Your task to perform on an android device: I'm going for a morning walk and I'd like to start tracking my activities.
Image 0: 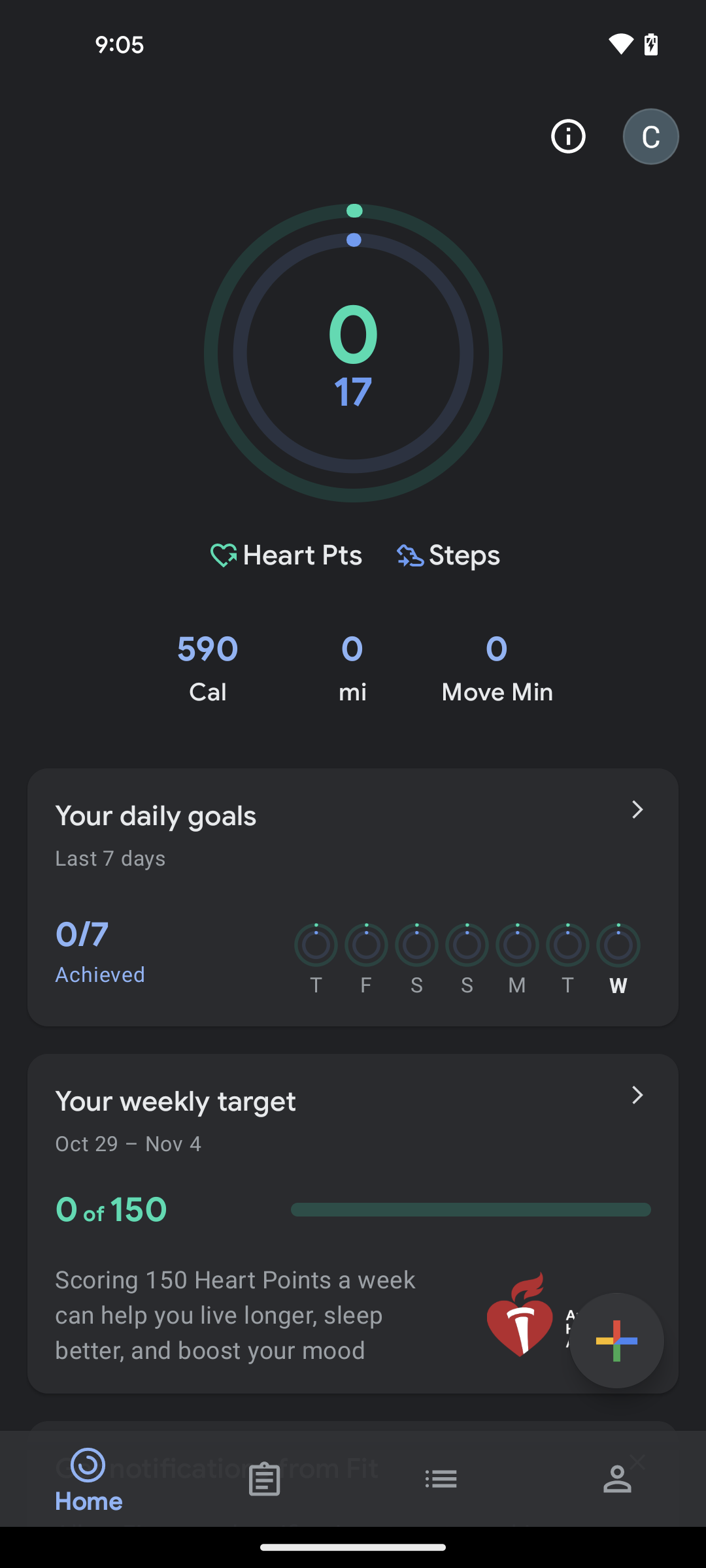
click on the add icon
Step 0: click (616, 1341)
Image 1: 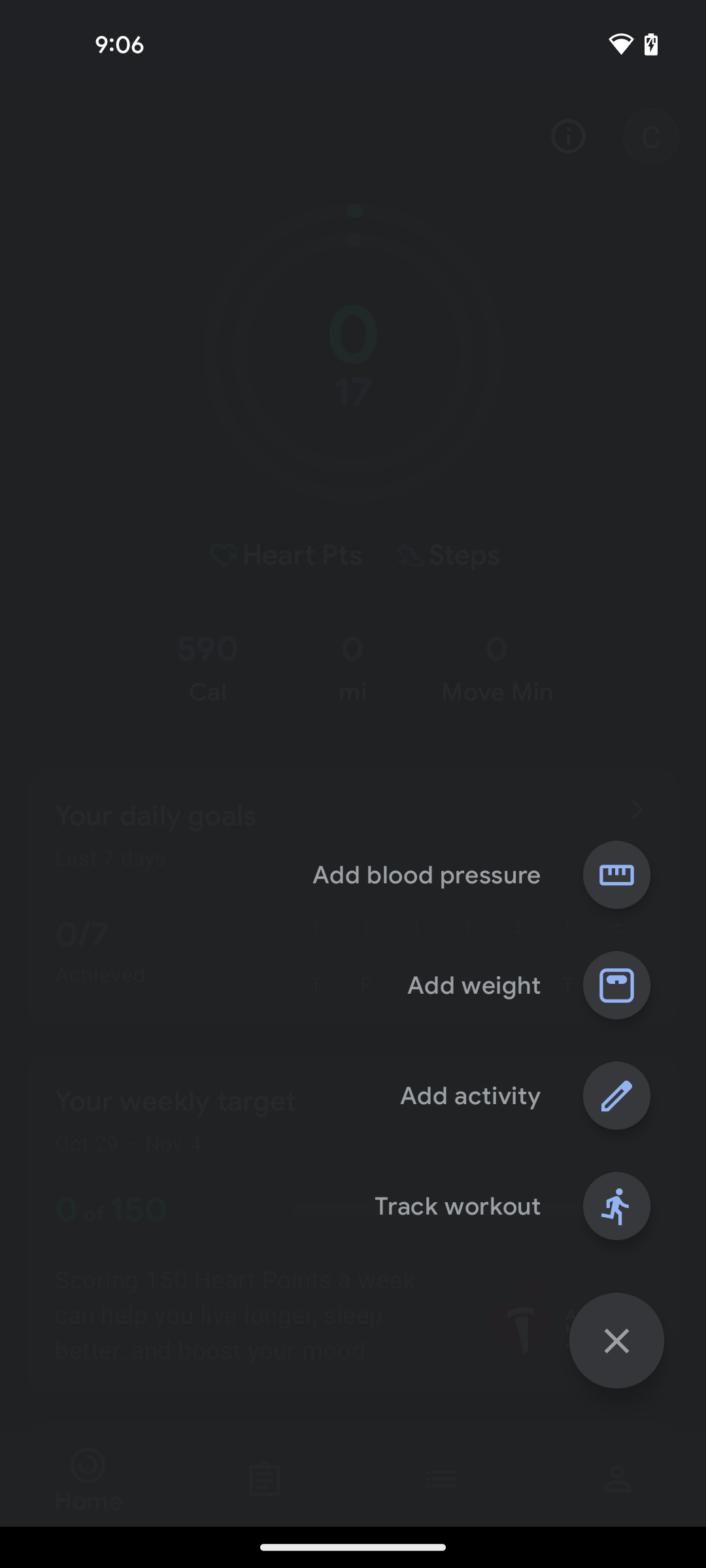
click on the track workout option
Step 1: click (609, 1201)
Image 2: 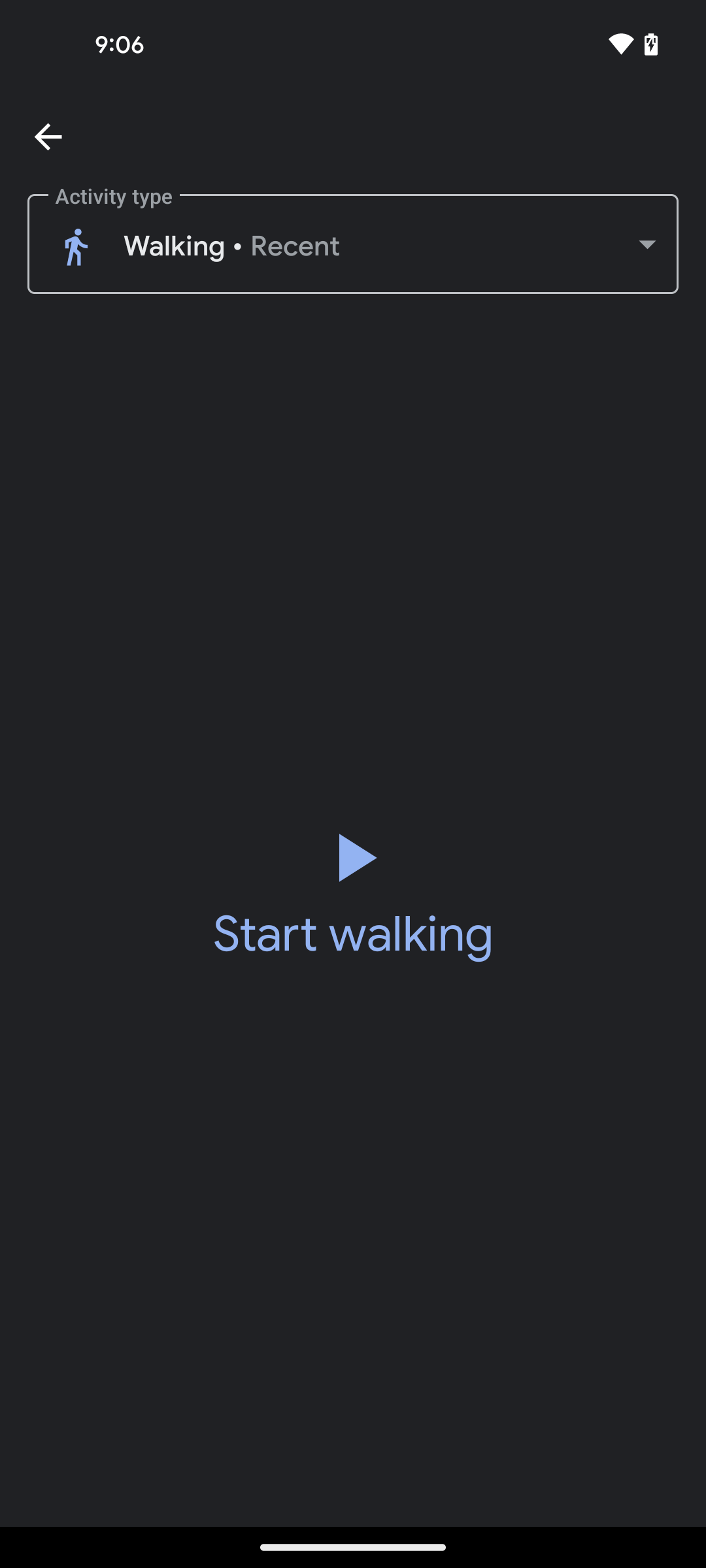
click on the start walking option
Step 2: click (353, 892)
Image 3: 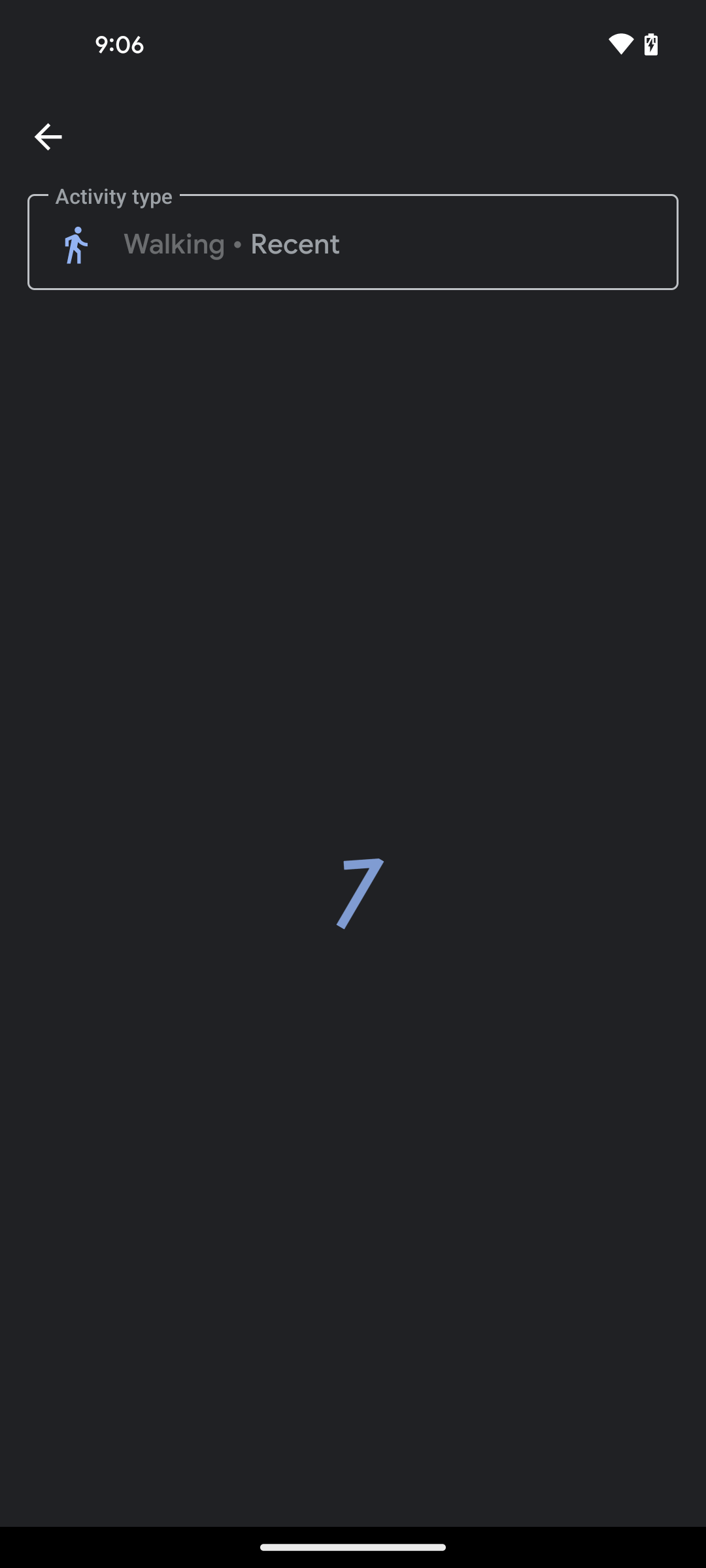
click on the start walking option
Step 3: wait